Your task to perform on an android device: I want to open the "The Hobbit' book so I can look at the preview of the book on the Amazon Kindle app.
Image 0: 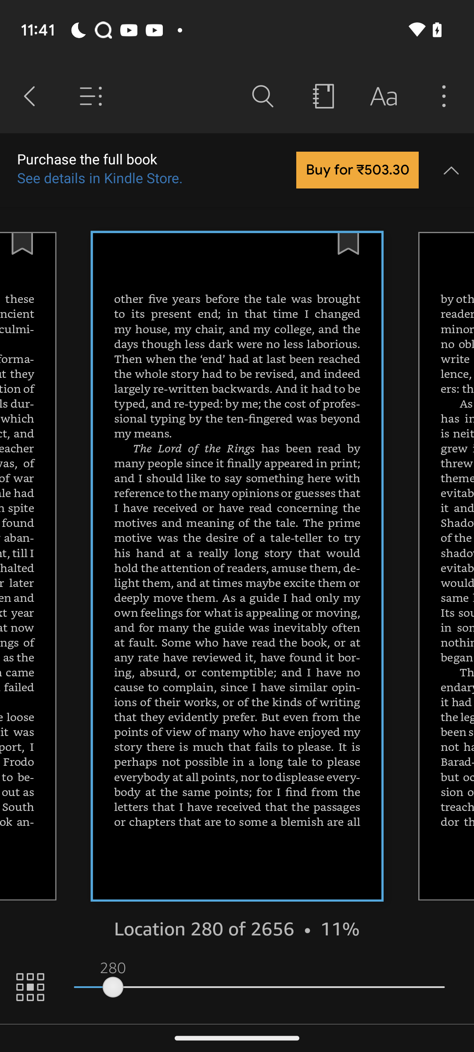
Go back to the previous screen
Step 0: press back button
Image 1: 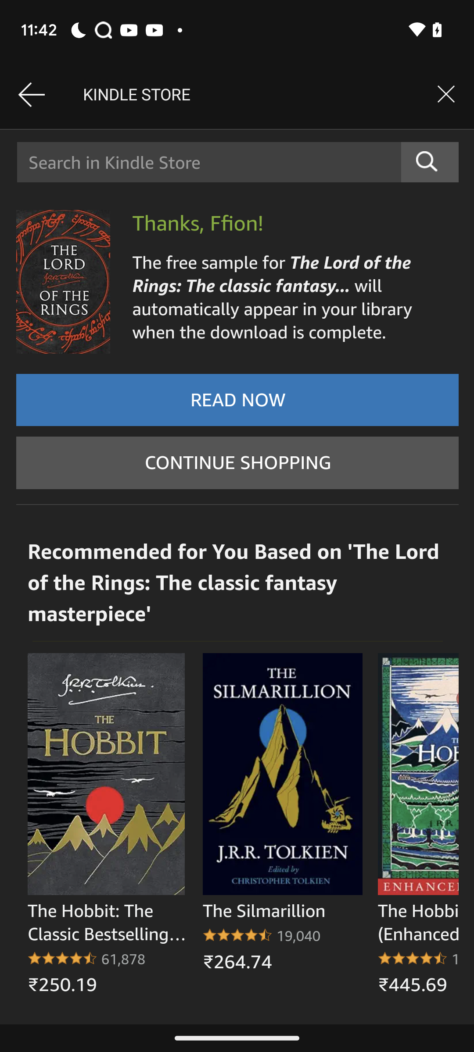
Click on the search textbox at the top of the screen
Step 1: click (237, 162)
Image 2: 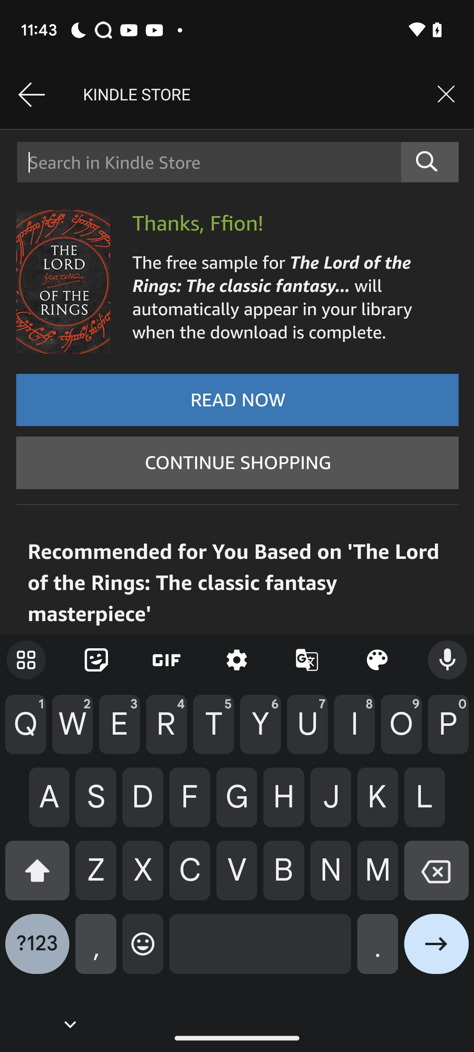
Enter The Hobbit in the textbox
Step 2: type "The Hobbit"
Image 3: 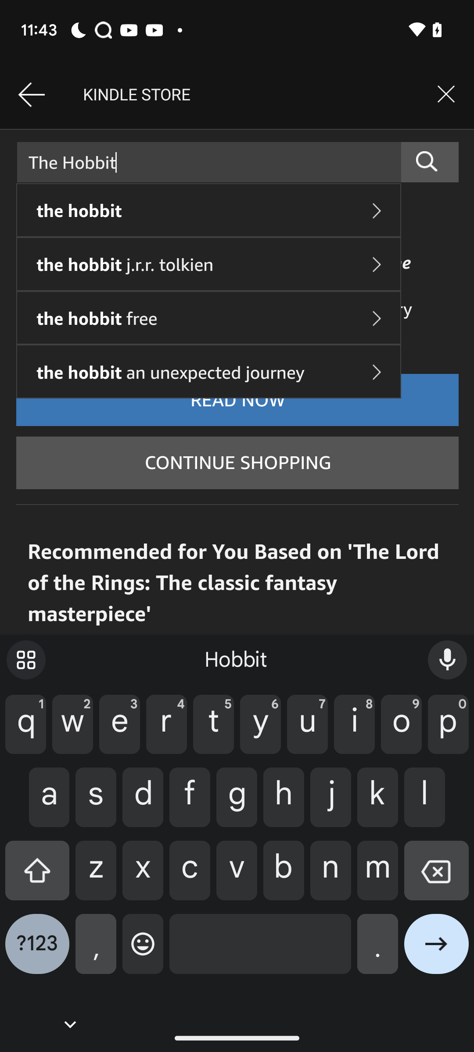
Click on the first search result
Step 3: click (79, 210)
Image 4: 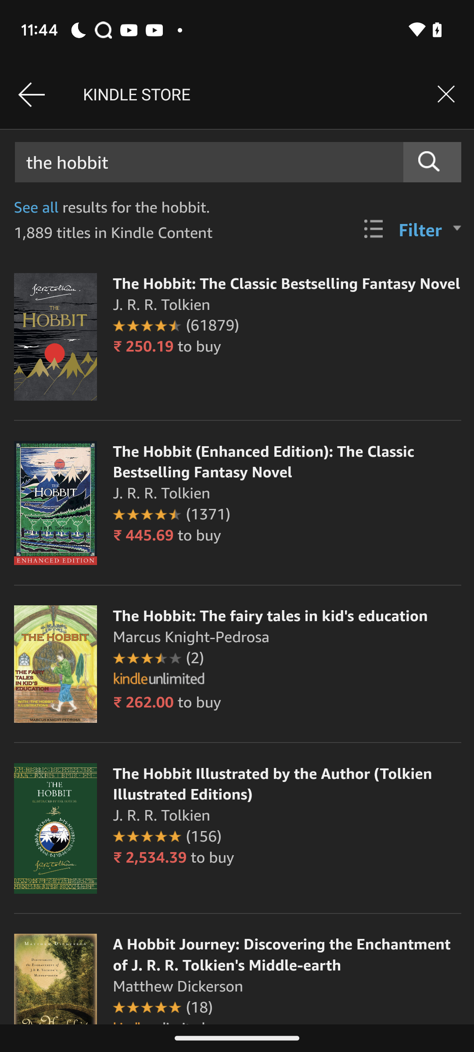
Click on the first search result
Step 4: click (55, 336)
Image 5: 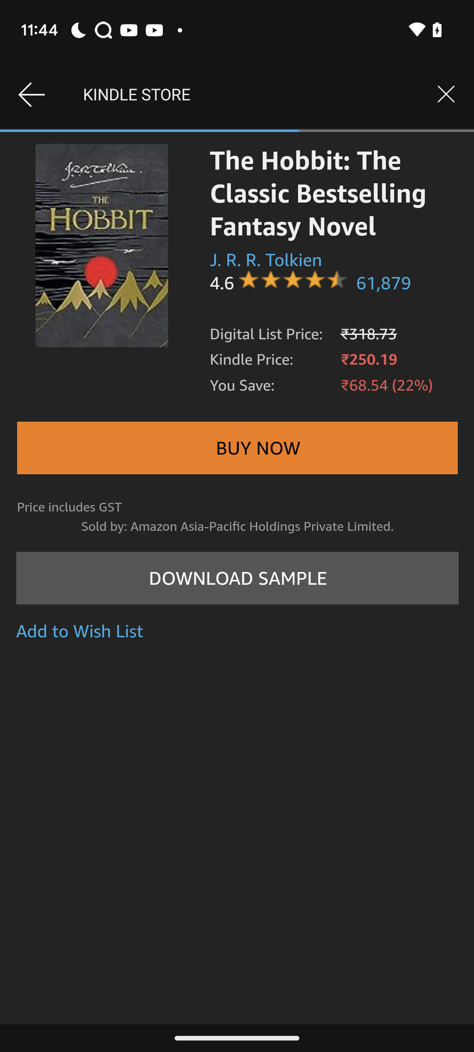
Click on the first search result
Step 5: wait